Your task to perform on an android device: Read reviews of Bullmer sweatshirts for men in the Snapdeal app
Image 0: 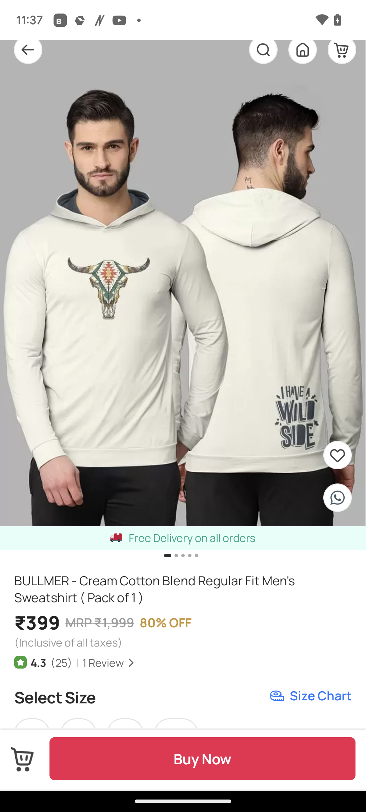
Scroll up to ratings and reviews option
Step 0: scroll down
Image 1: 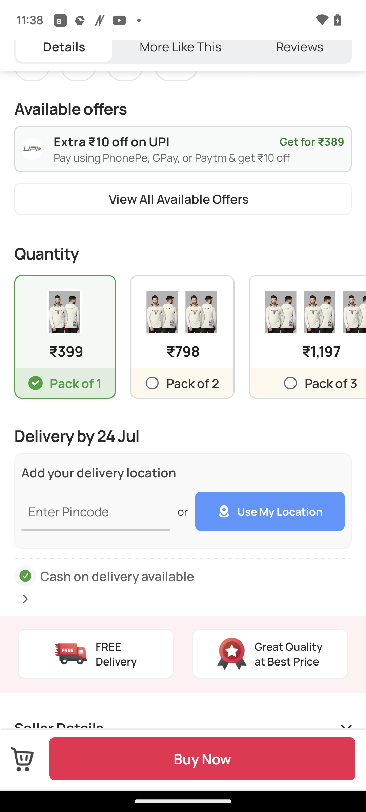
Scroll up to ratings and reviews option
Step 1: scroll down
Image 2: 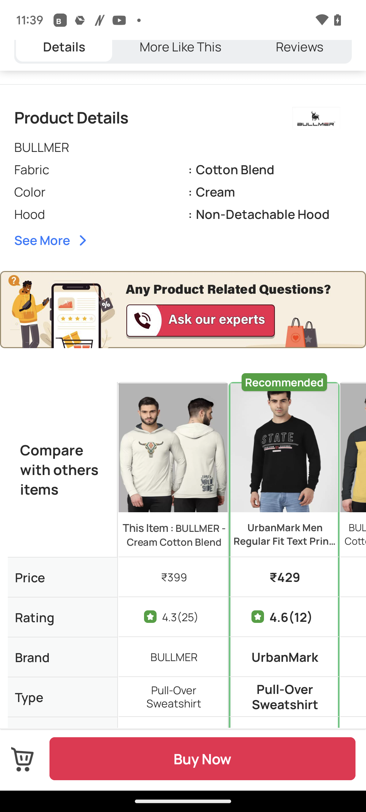
Scroll up to ratings and reviews option
Step 2: scroll down
Image 3: 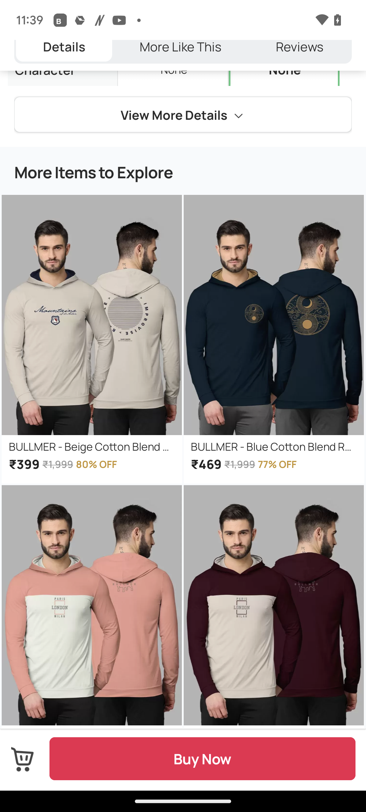
Scroll up to ratings and reviews option
Step 3: scroll down
Image 4: 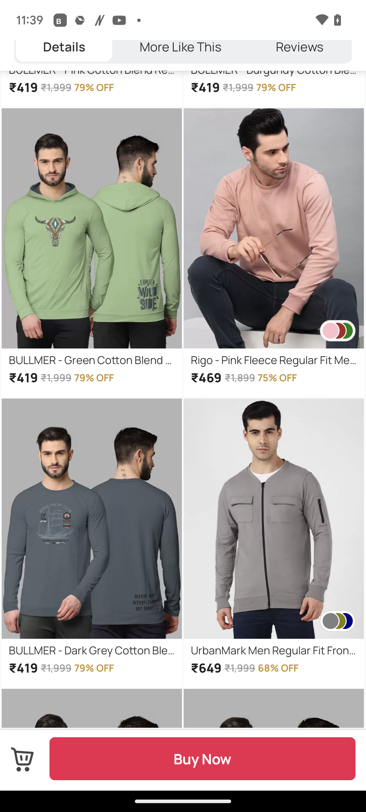
Scroll up to ratings and reviews option
Step 4: scroll down